Your task to perform on an android device: My son wants to add color to the background of his drawing, so fill the yellow color in the background on the Sketchbook app.
Image 0: 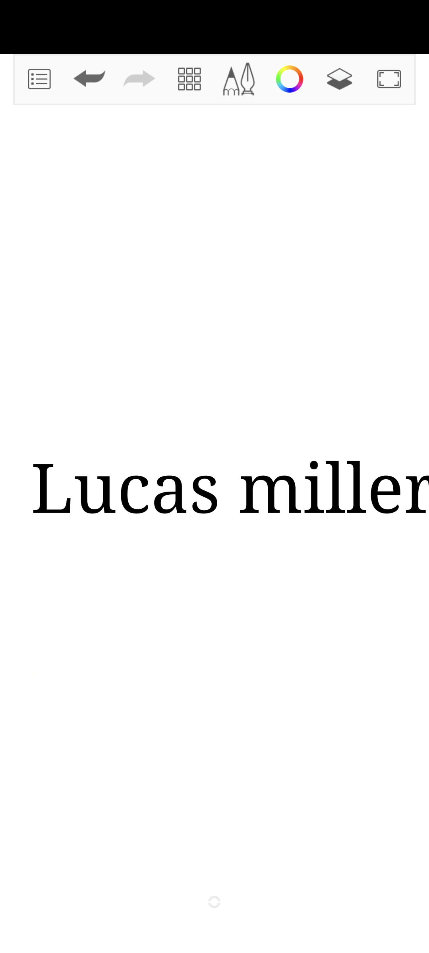
Click on the square shape icon.
Step 0: click (343, 81)
Image 1: 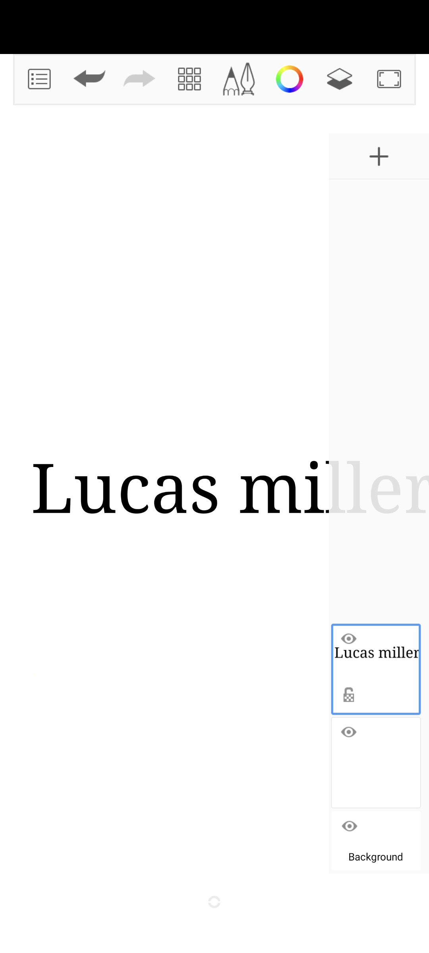
Click on the tab Background at the bottom right corner.
Step 1: click (376, 857)
Image 2: 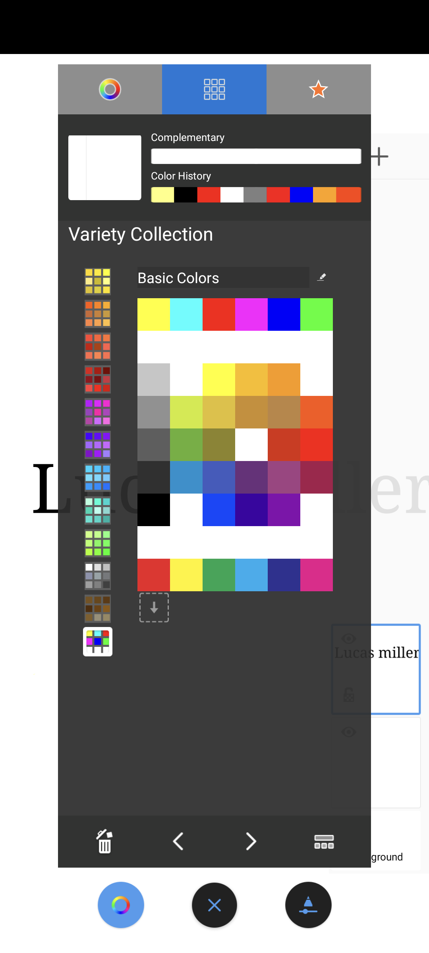
Select the yellow color.
Step 2: click (186, 578)
Image 3: 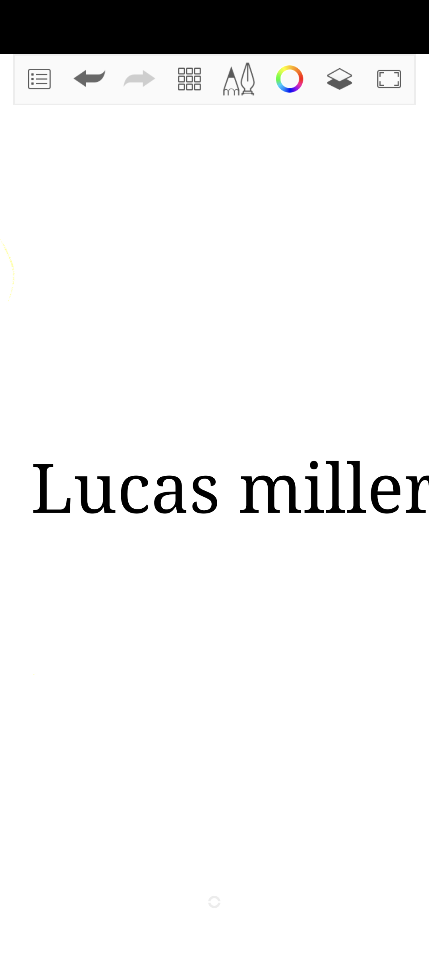
Select the yellow color.
Step 3: wait